Your task to perform on an android device: I want to change my living room Furniture . Search for Dime store furniture  on the Flipkart app.
Image 0: 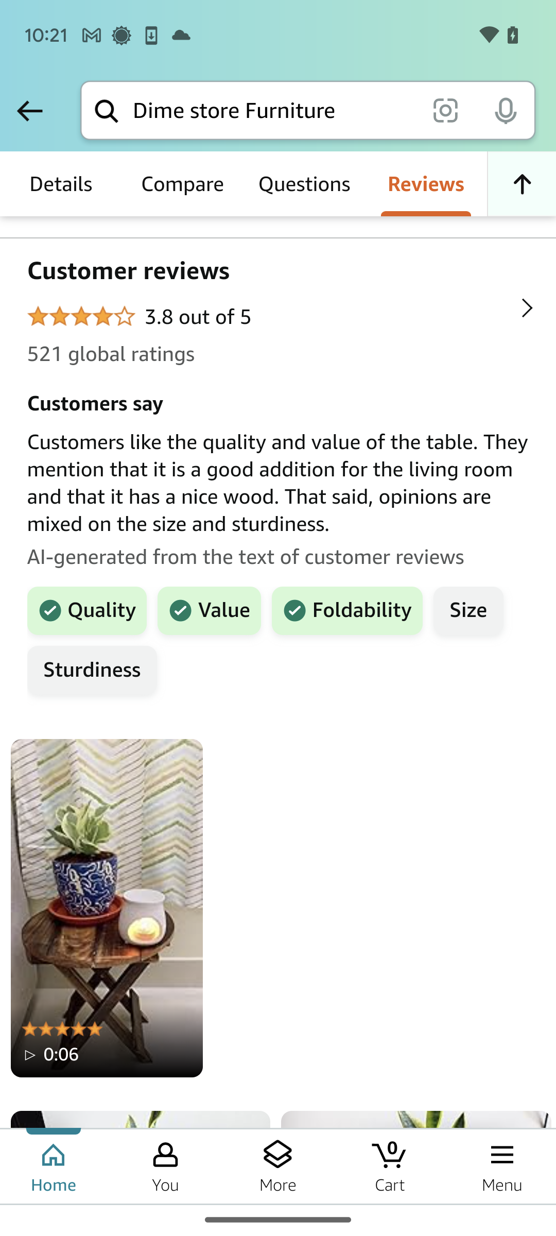
Open the Flipkart app.
Step 0: open app "Flipkart"
Image 1: 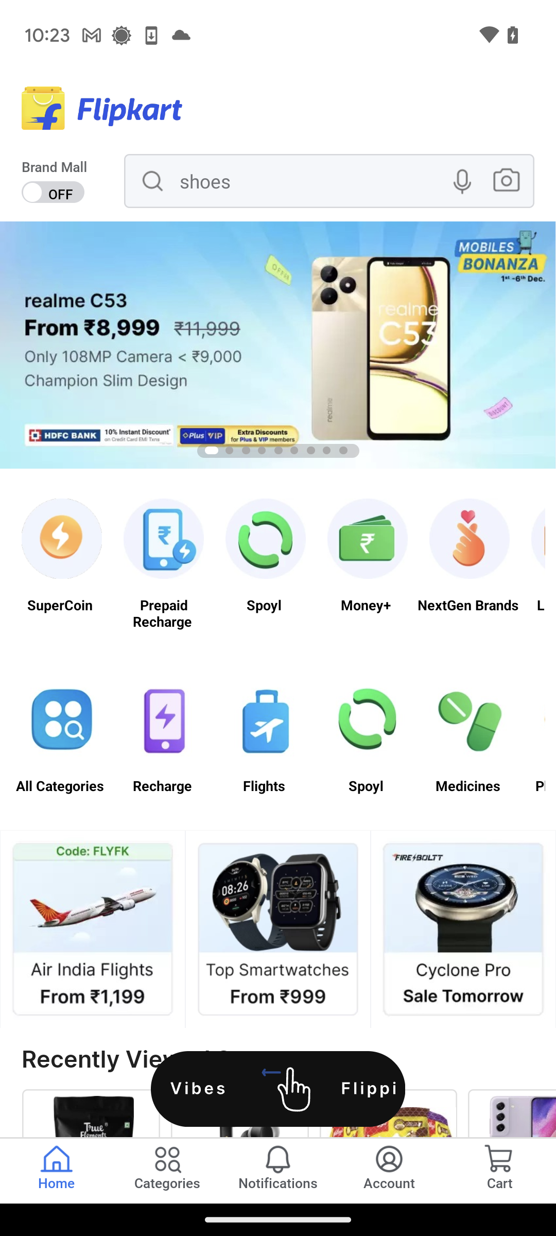
Click on the search bar at the top of the screen.
Step 1: click (312, 190)
Image 2: 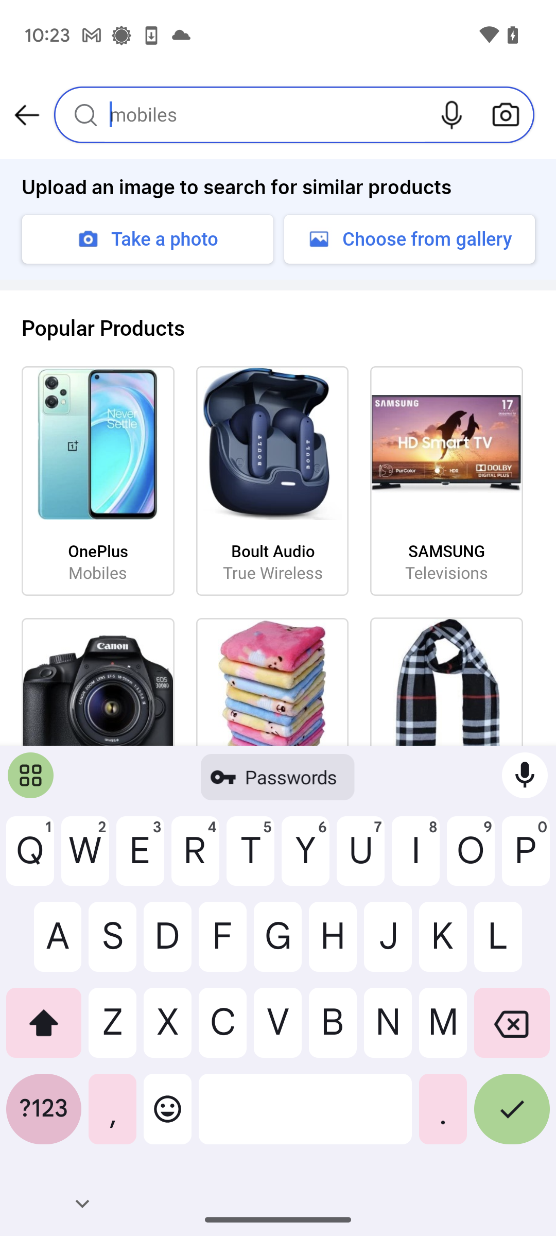
Type in Dime store Furniture.
Step 2: type "Dime store Furniture"
Image 3: 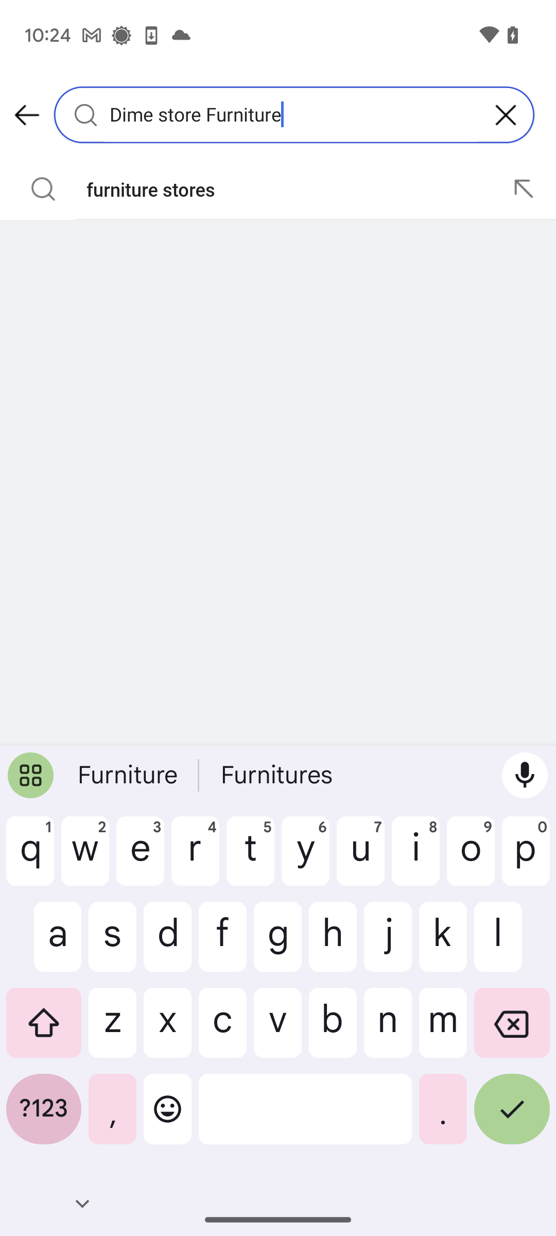
Click on the tick button at the bottom-right of the keyboard.
Step 3: click (512, 1117)